Your task to perform on an android device: On the Footshop app, search for winter shoes and boots by applying the filter in the category section.
Image 0: 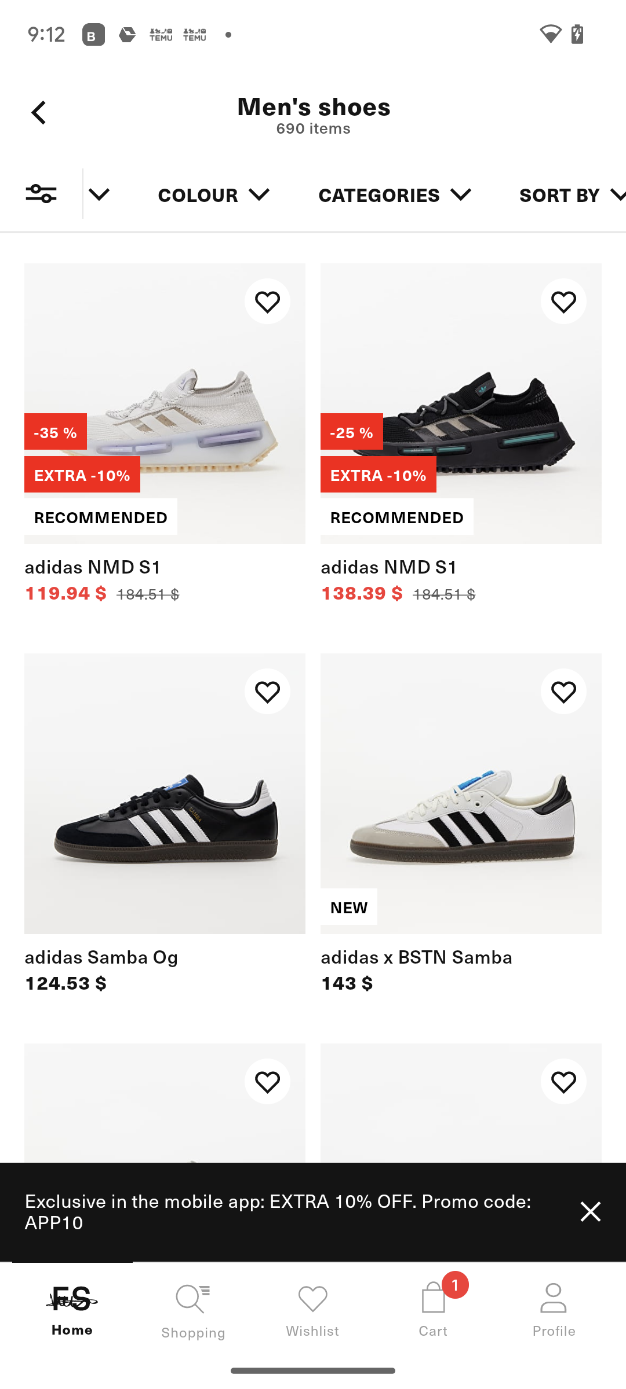
Click on the categories at the top of the screen.
Step 0: click (379, 194)
Image 1: 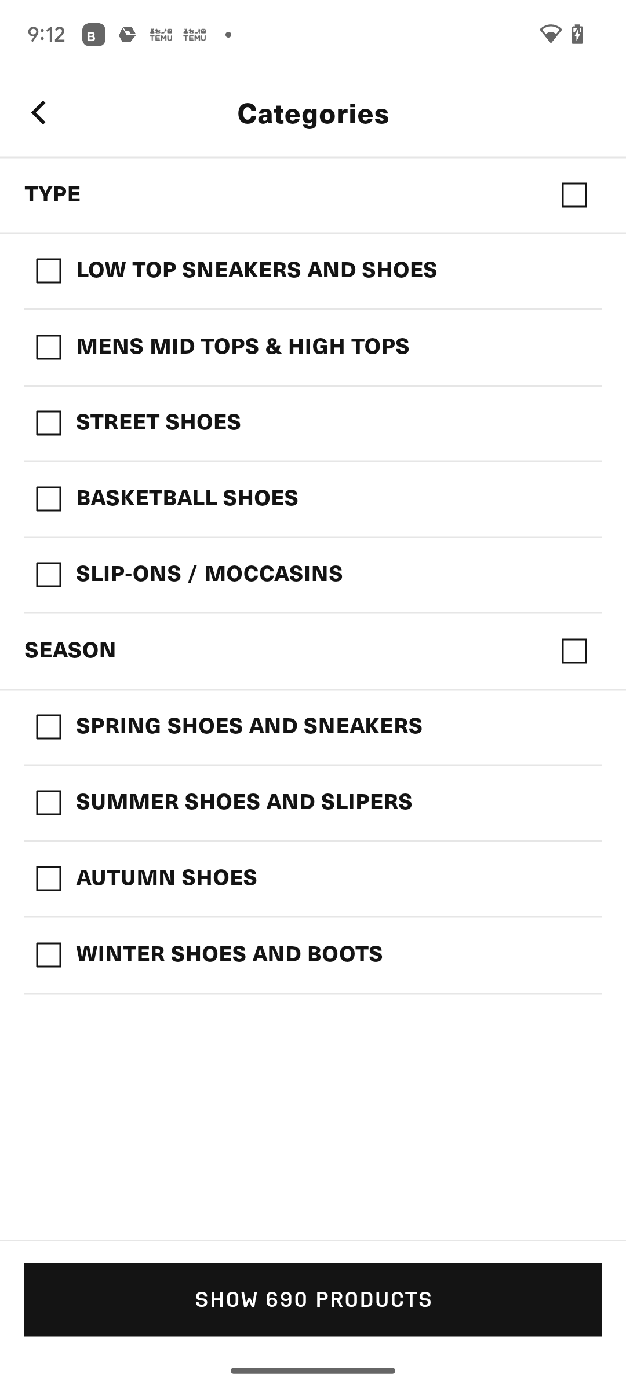
Click on winter shoes and boots in the season section.
Step 1: click (230, 955)
Image 2: 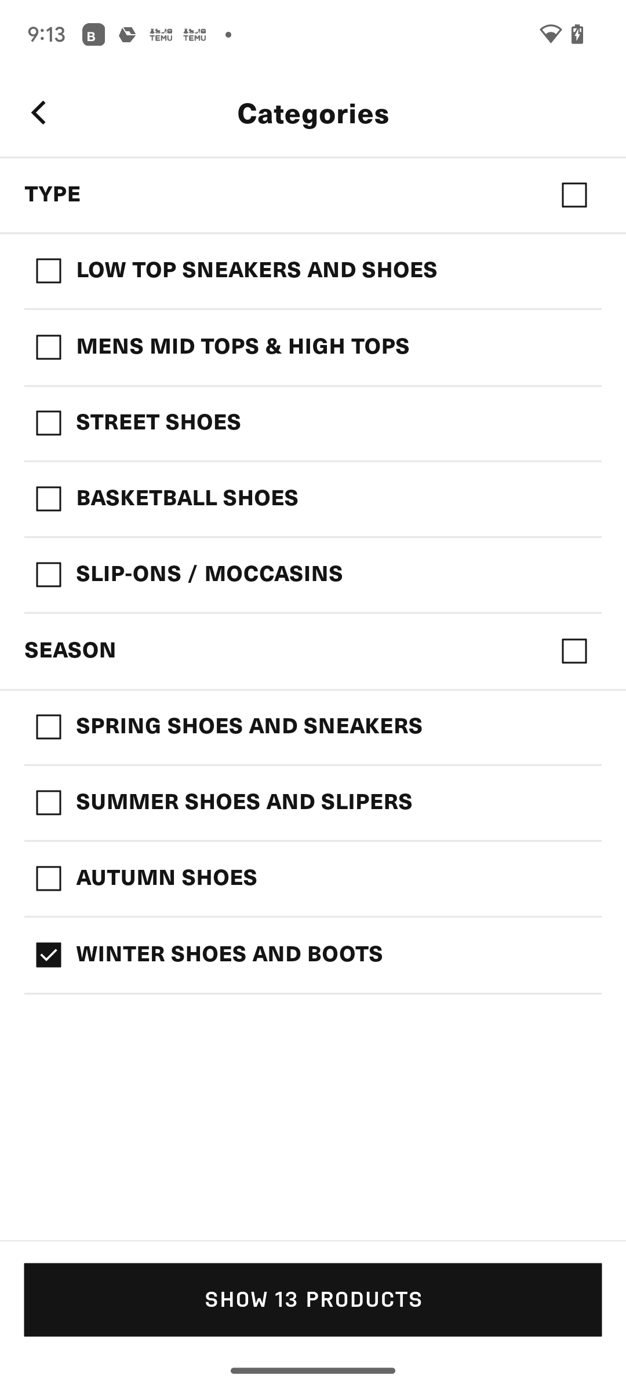
Click on show 13 products at the bottom of the screen.
Step 2: click (313, 1299)
Image 3: 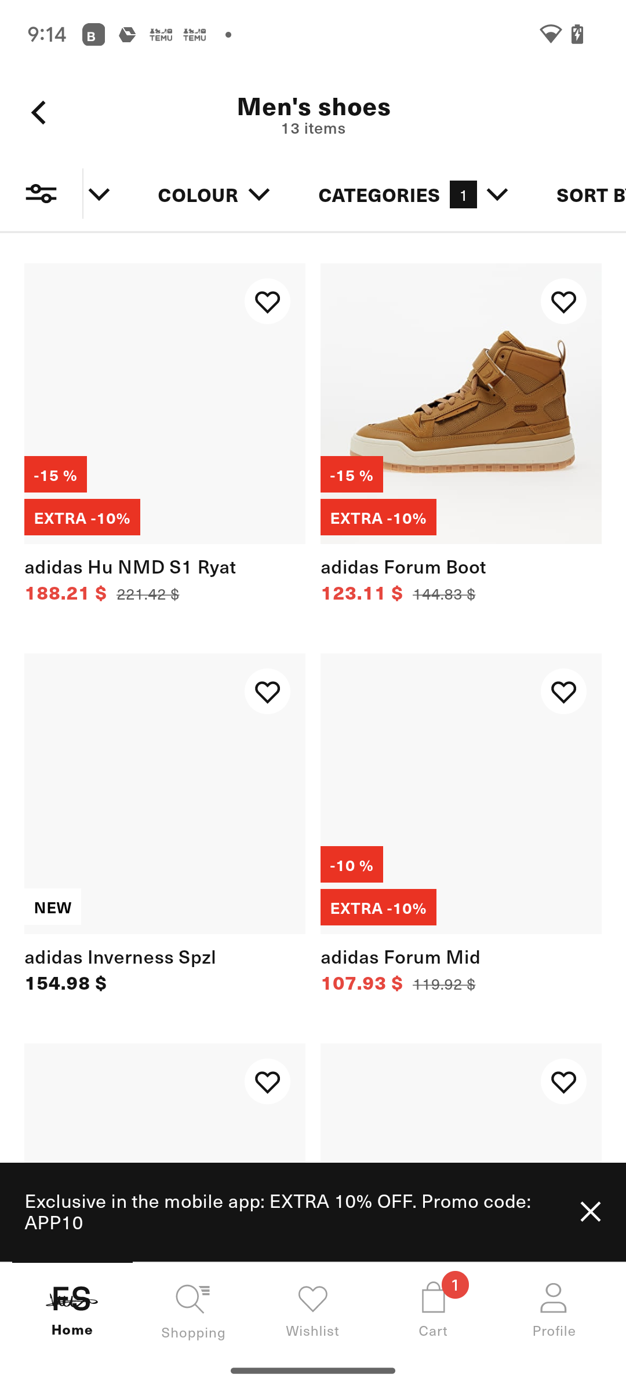
Click on show 13 products at the bottom of the screen.
Step 3: wait